Your task to perform on an android device: View all the Messages for me on the Messenger app.
Image 0: 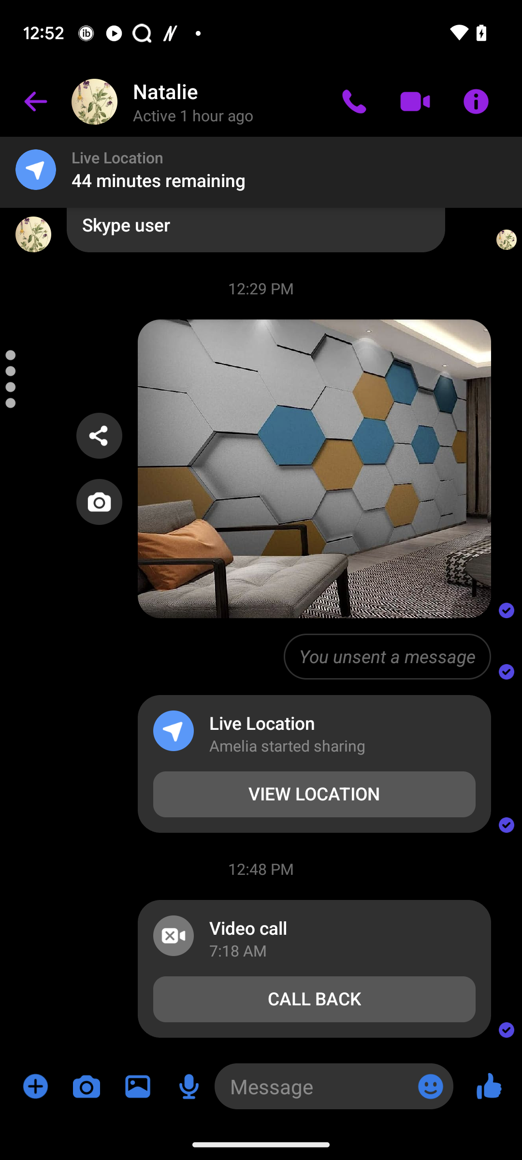
Go back to the previous page.
Step 0: press back button
Image 1: 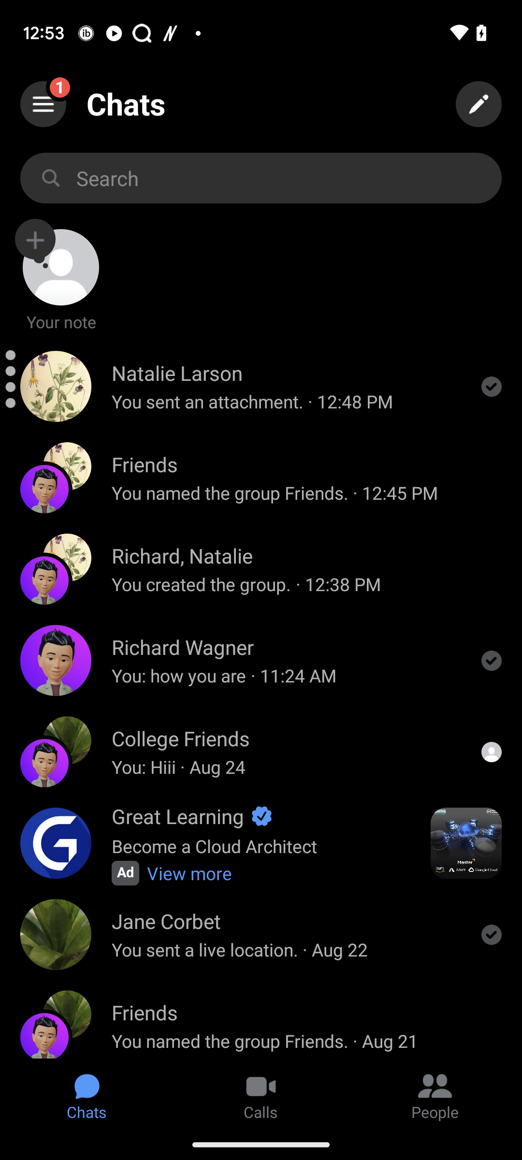
Scroll up
Step 1: scroll down